Your task to perform on an android device: Search for a printer using the Moglix app because my existing printer isn't operating properly and I need a printer for daily use.
Image 0: 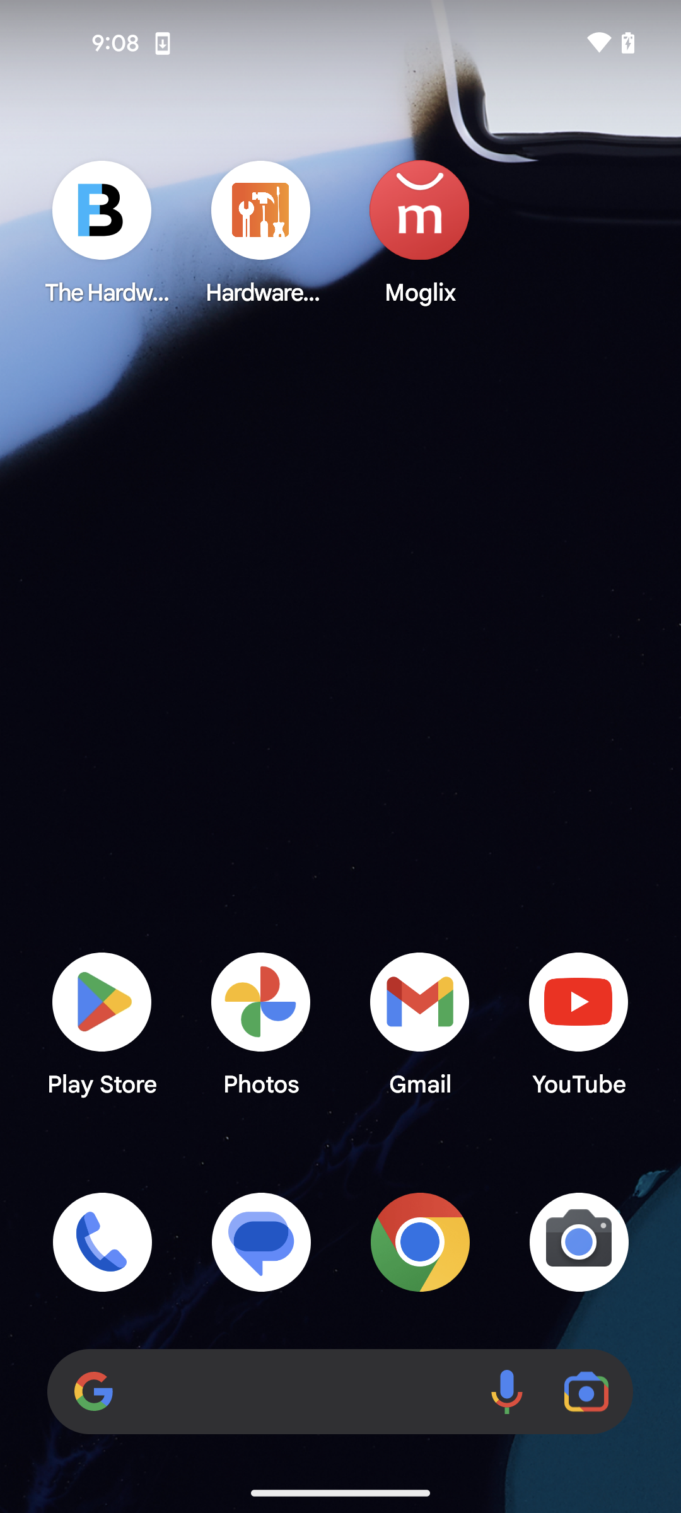
open the Moglix app
Step 0: open app "Moglix"
Image 1: 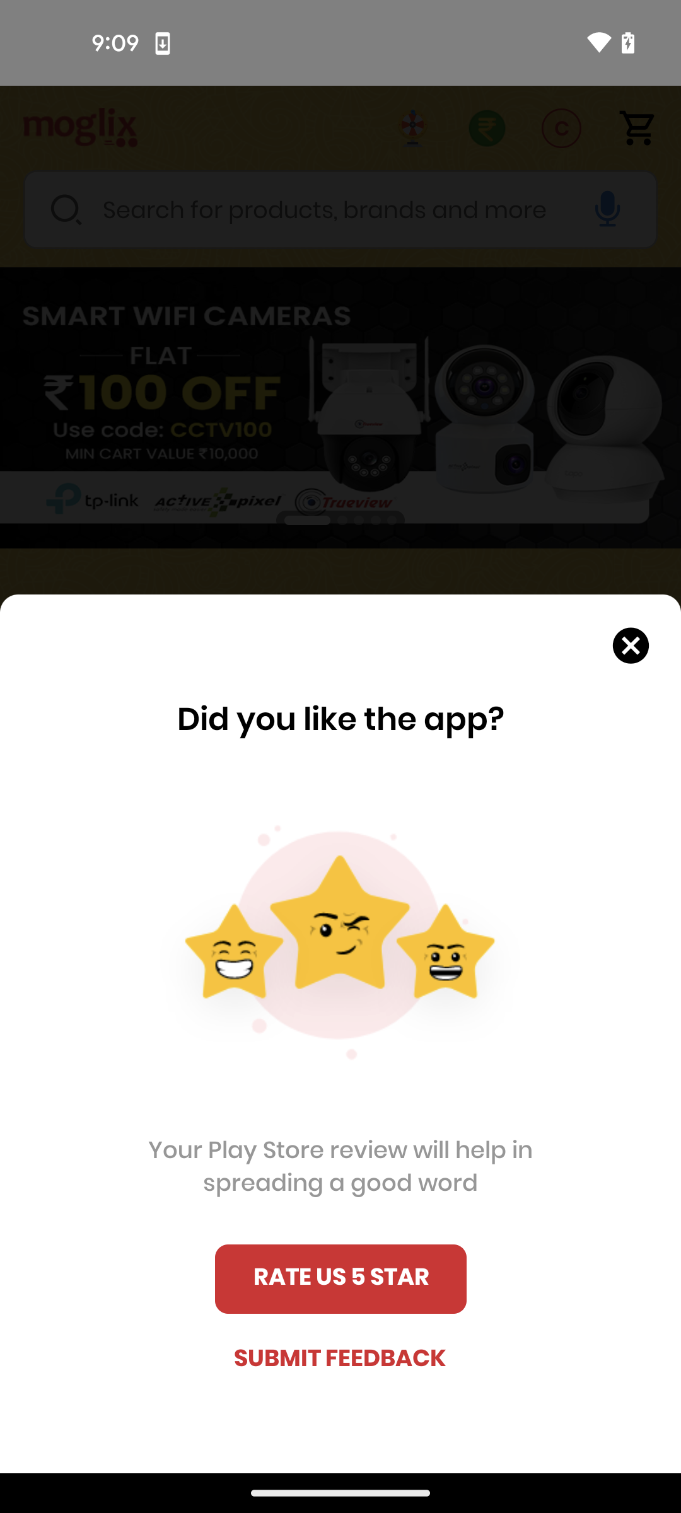
click on close icon
Step 1: click (610, 646)
Image 2: 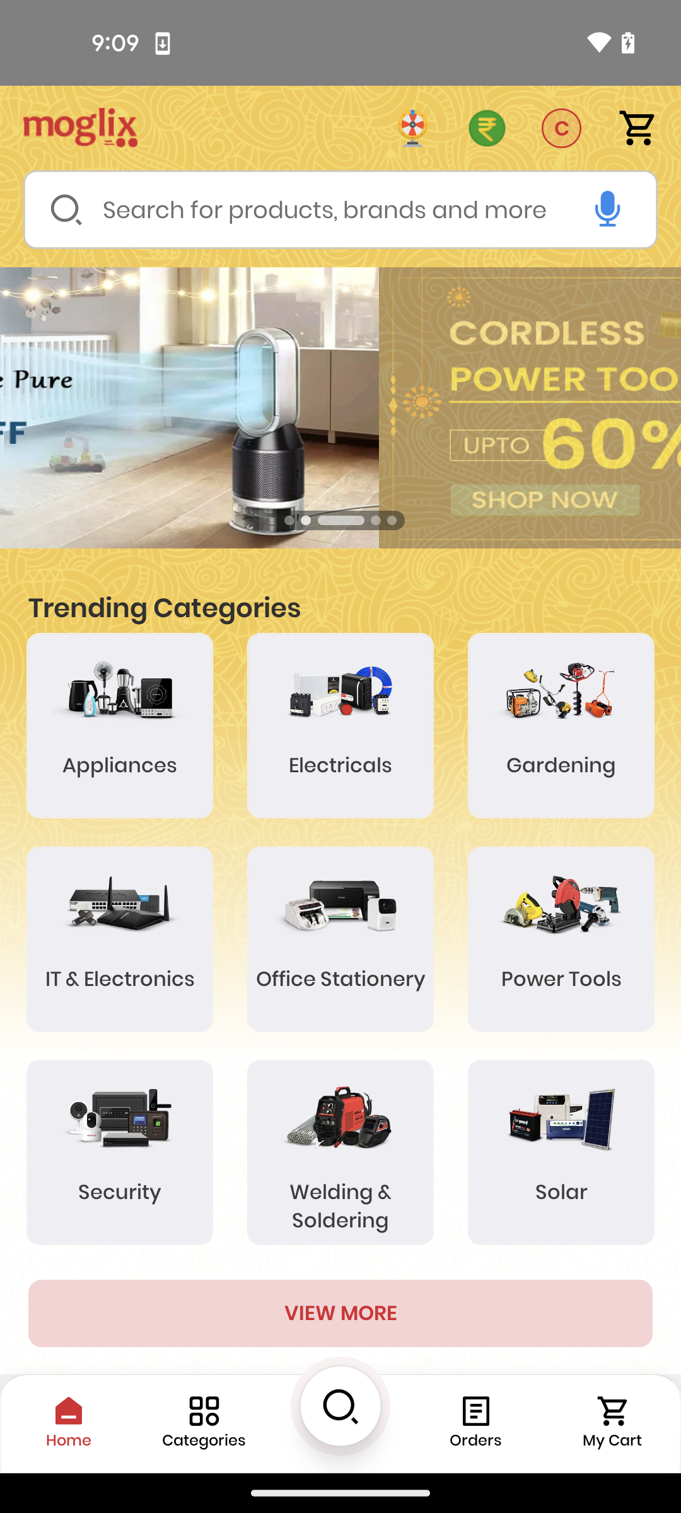
click on the search bar
Step 2: click (318, 209)
Image 3: 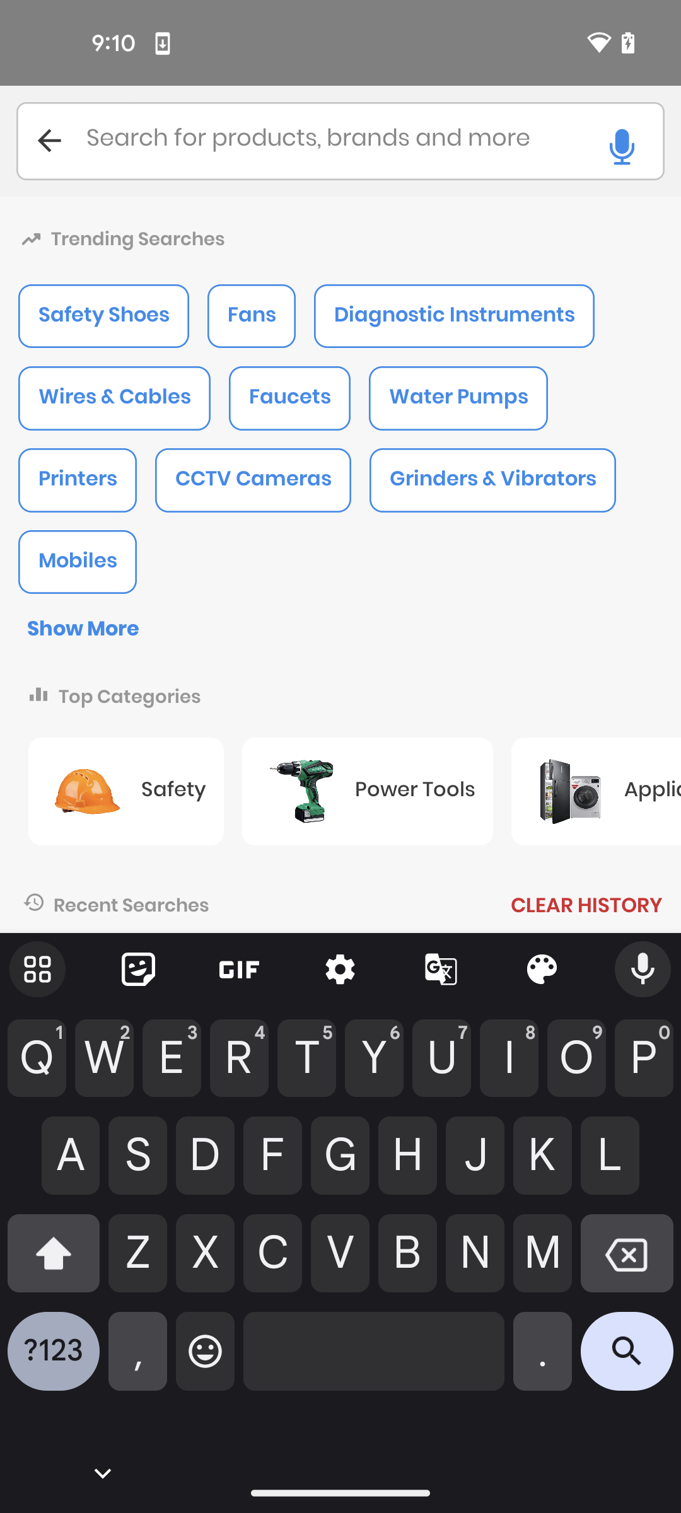
enter the text printer
Step 3: type "printer"
Image 4: 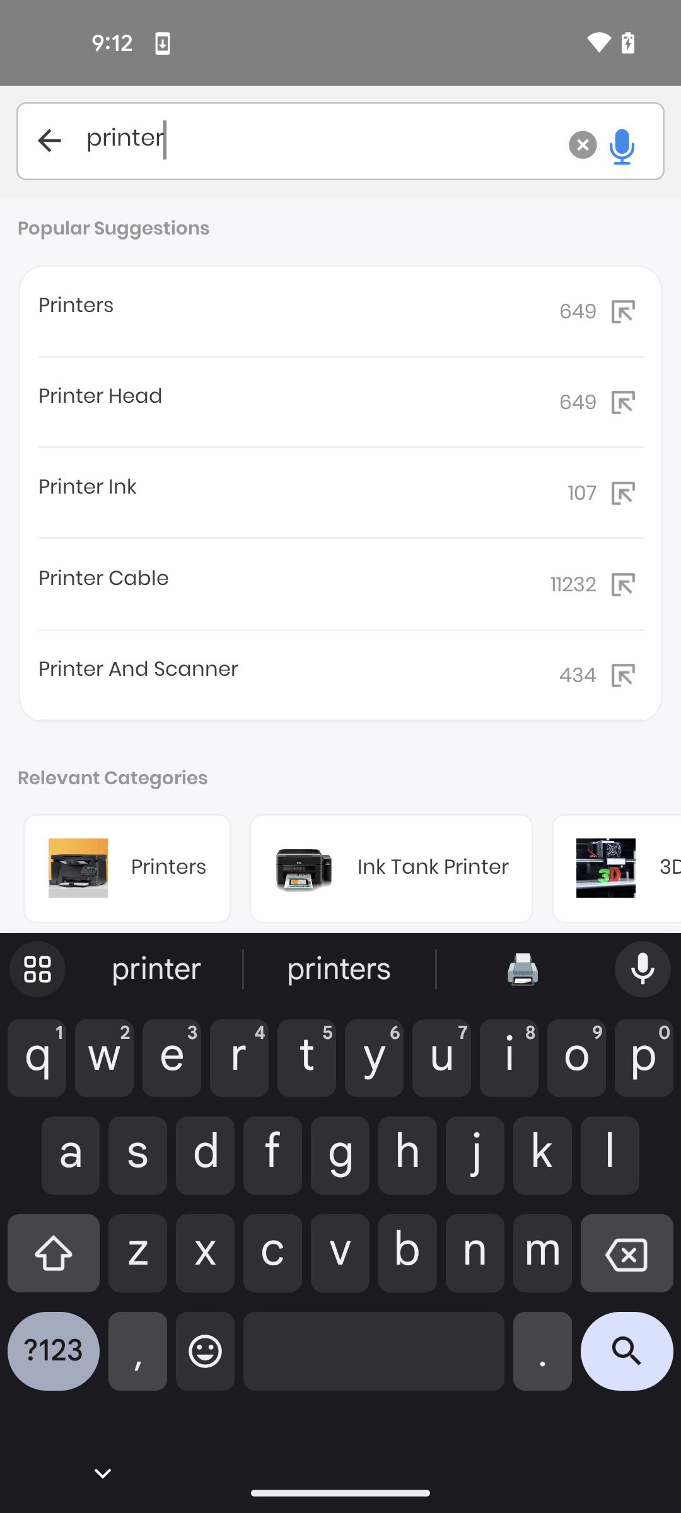
click on the search icon
Step 4: click (656, 1324)
Image 5: 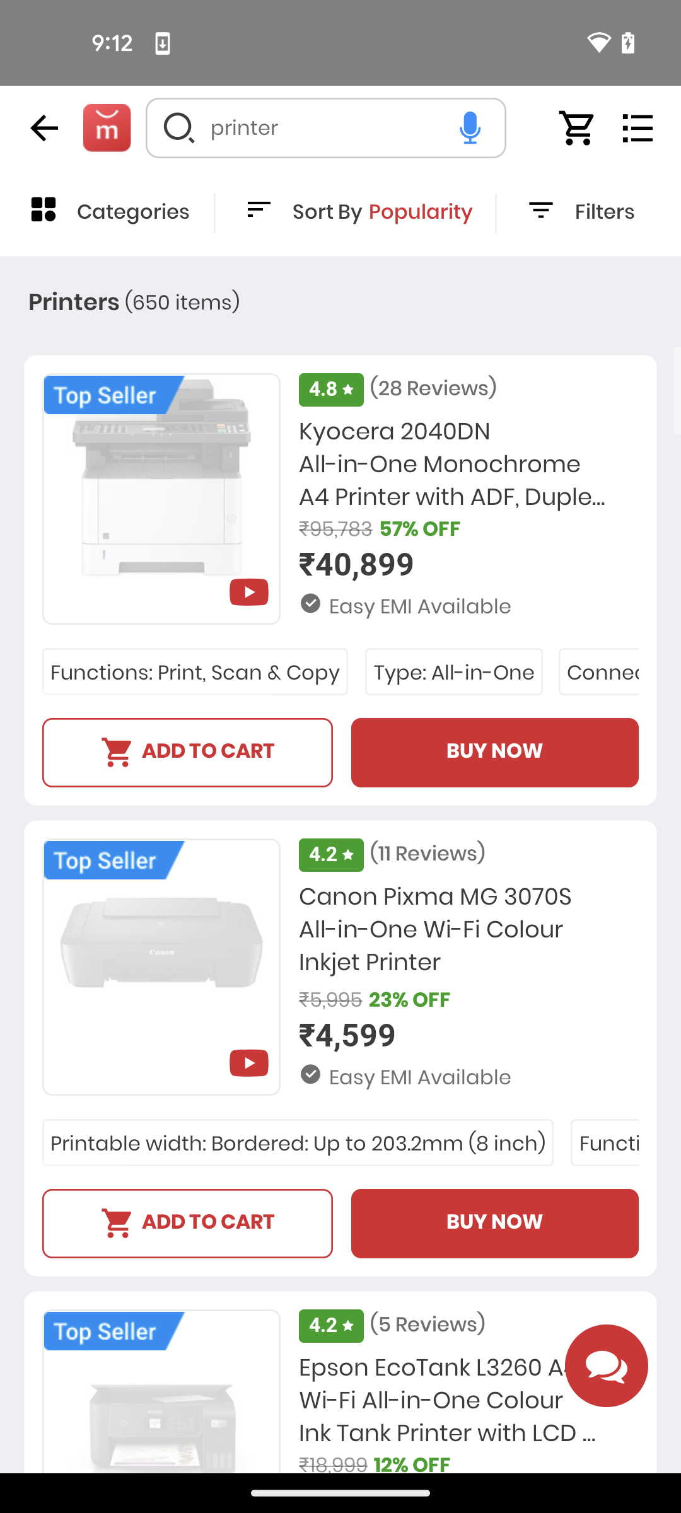
click on the search icon
Step 5: wait